Your task to perform on an android device: My friends loved the property I had previously visited and told me to save it on the Redfin app for future reference.
Image 0: 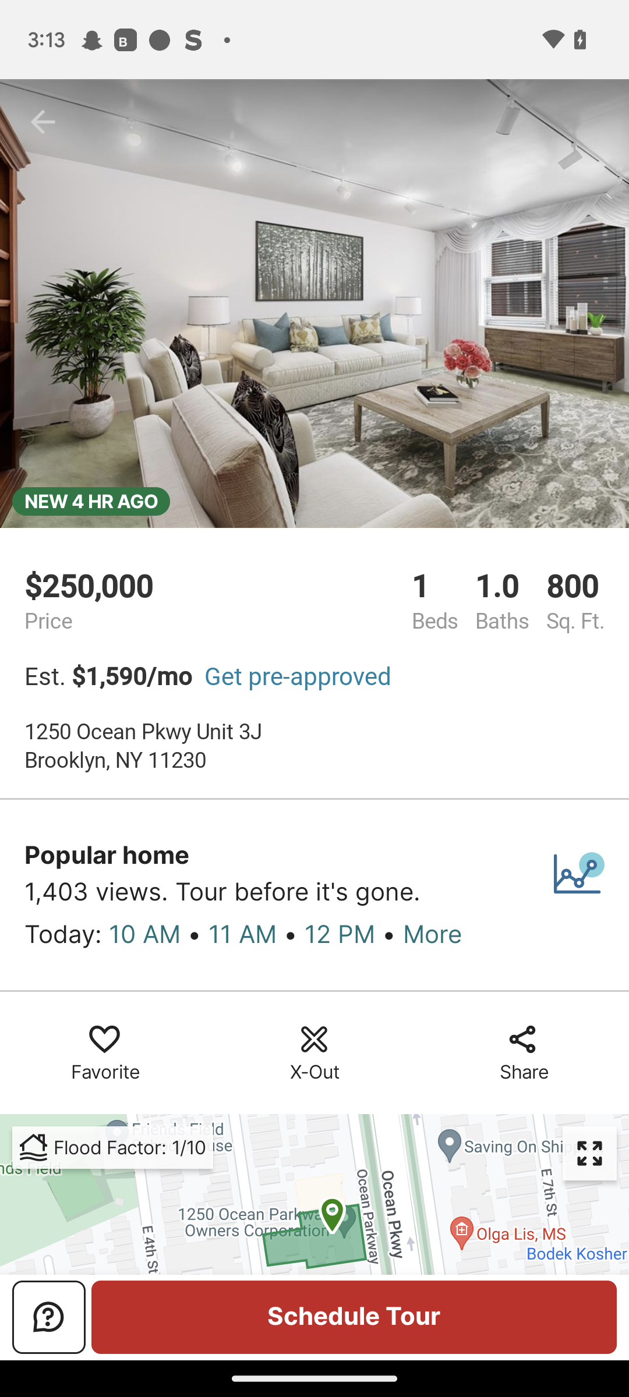
Click on the favorite button
Step 0: click (105, 1052)